Your task to perform on an android device: Open the Decathlon app and compare the price, style, and features of the Men Running shoes run 100- grey  and the White Mayze Thrifted Women's Sneakers side-by-side.
Image 0: 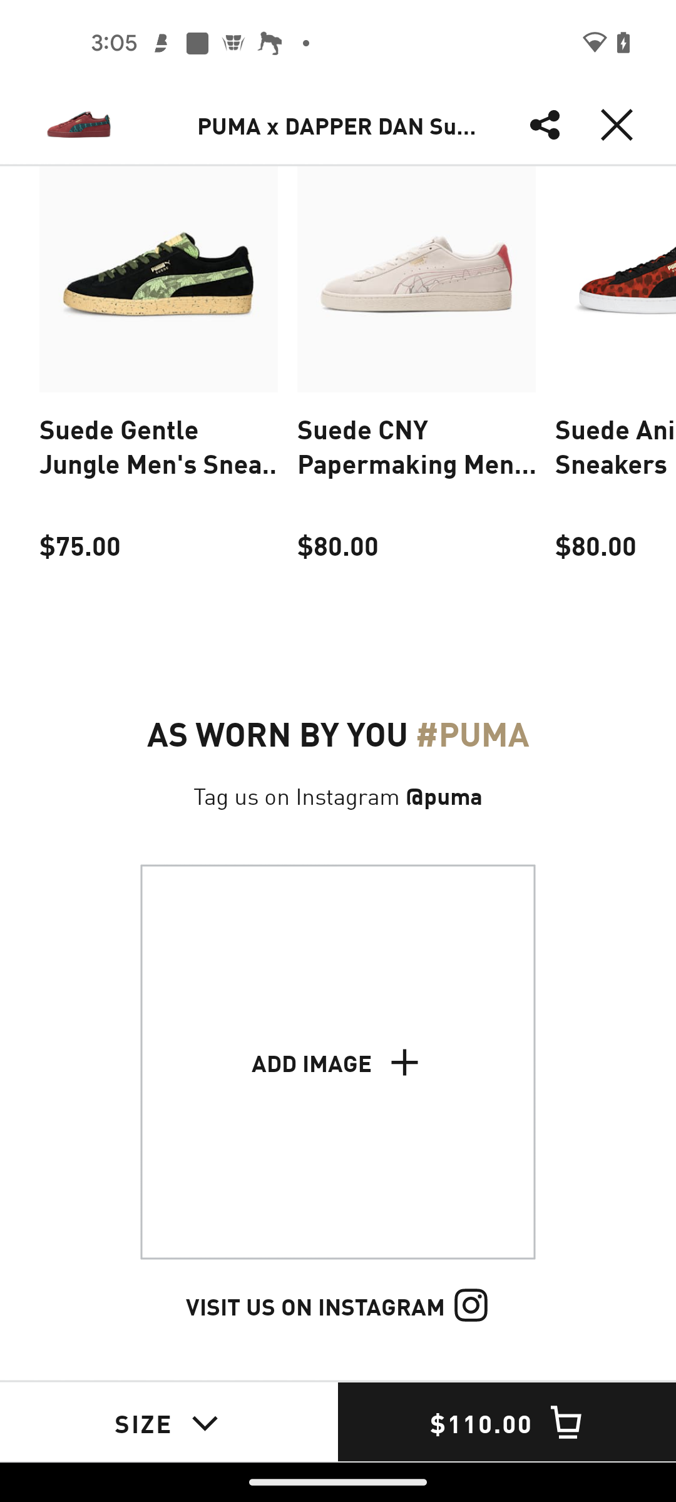
open  Decathlon app
Step 0: open app "Decathlon"
Image 1: 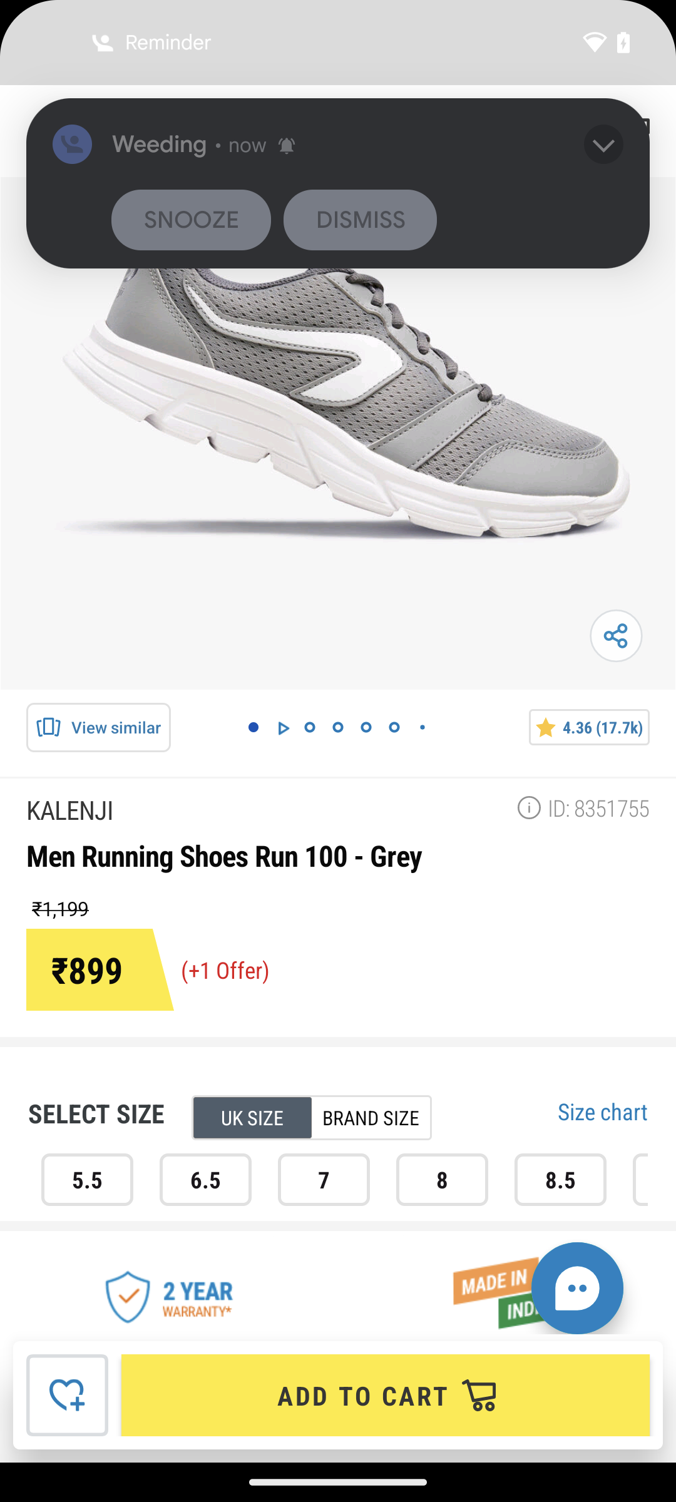
swipe up to view the compare option 
Step 1: scroll down
Image 2: 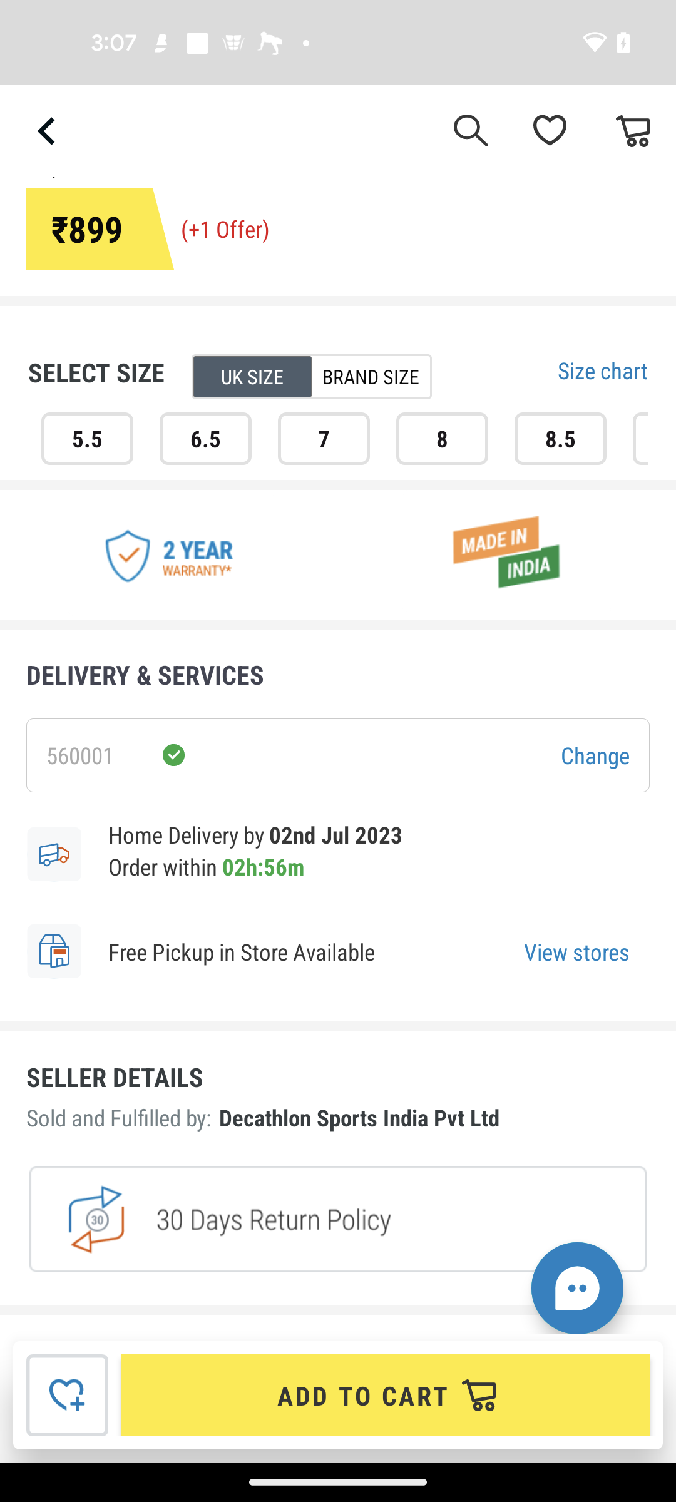
swipe up to view the compare option 
Step 2: scroll down
Image 3: 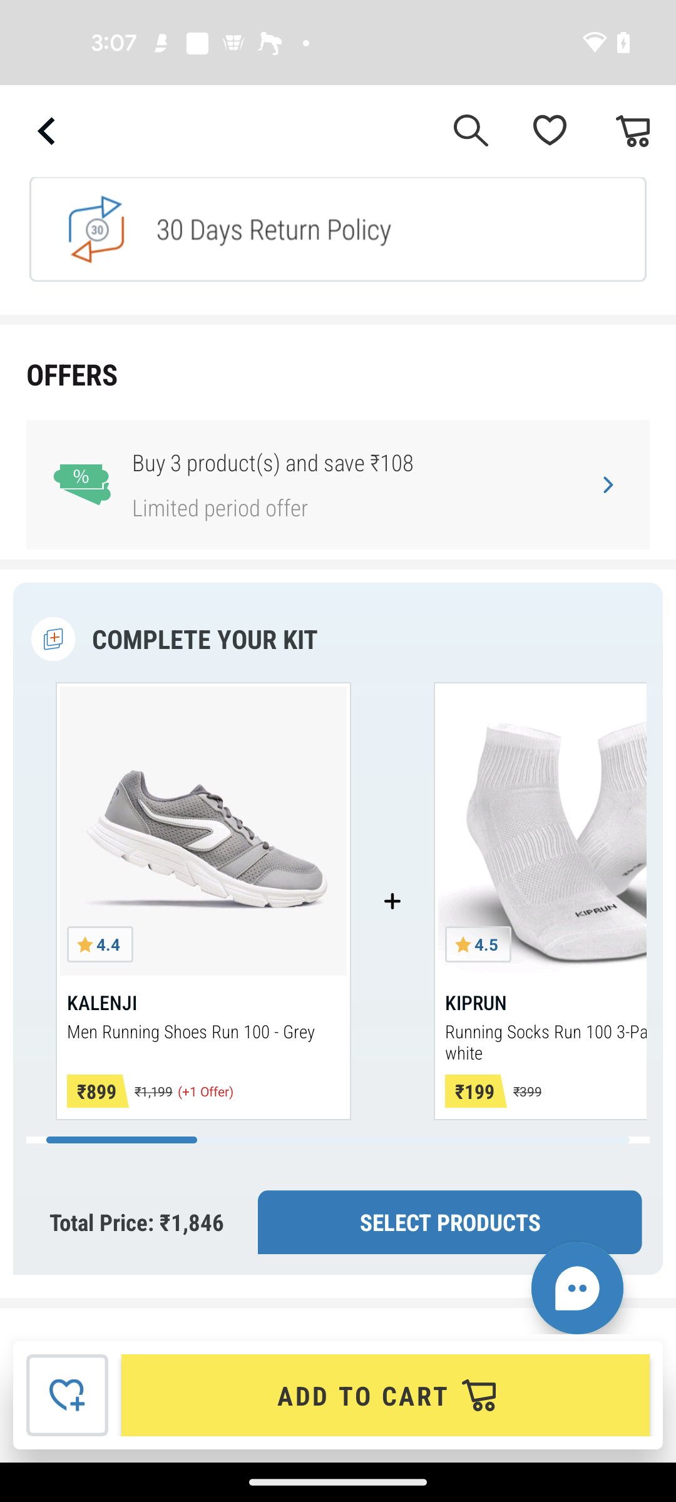
swipe up to view the compare option 
Step 3: scroll down
Image 4: 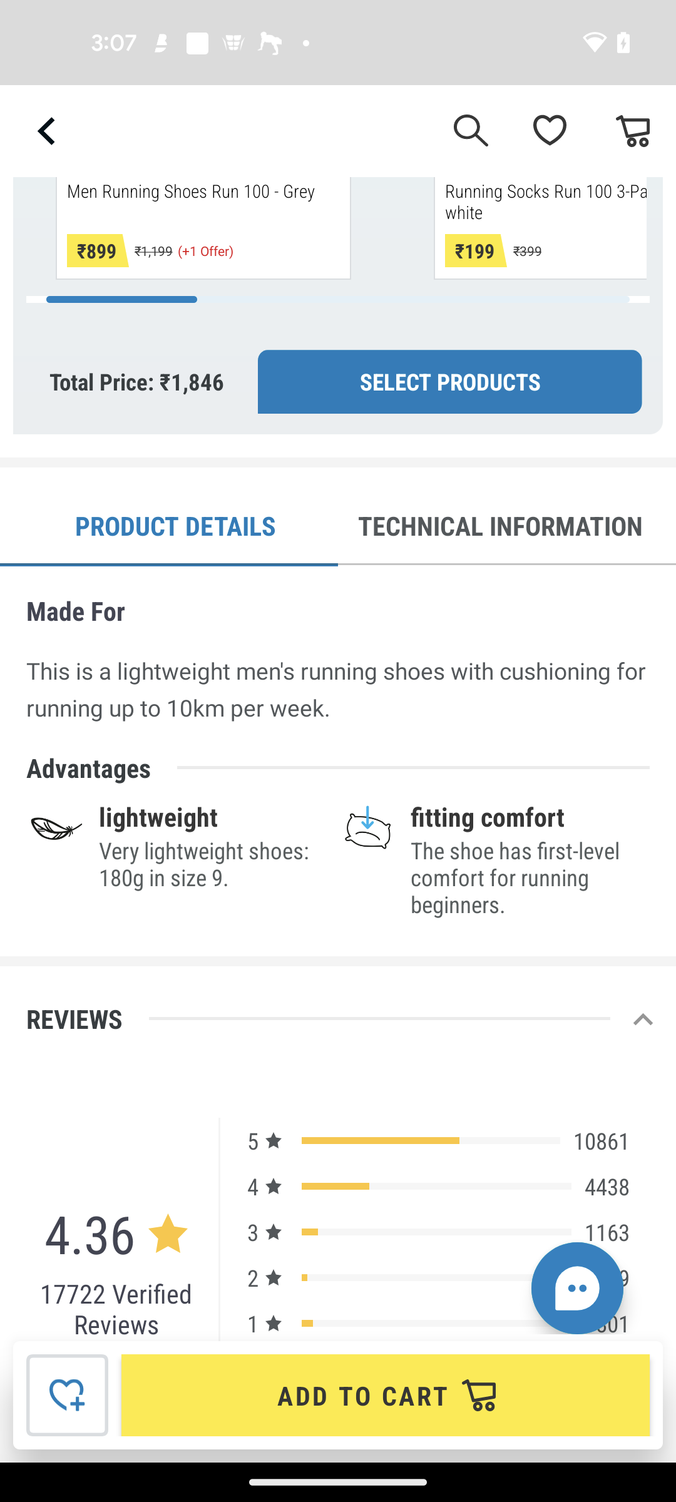
swipe up to view the compare option 
Step 4: scroll down
Image 5: 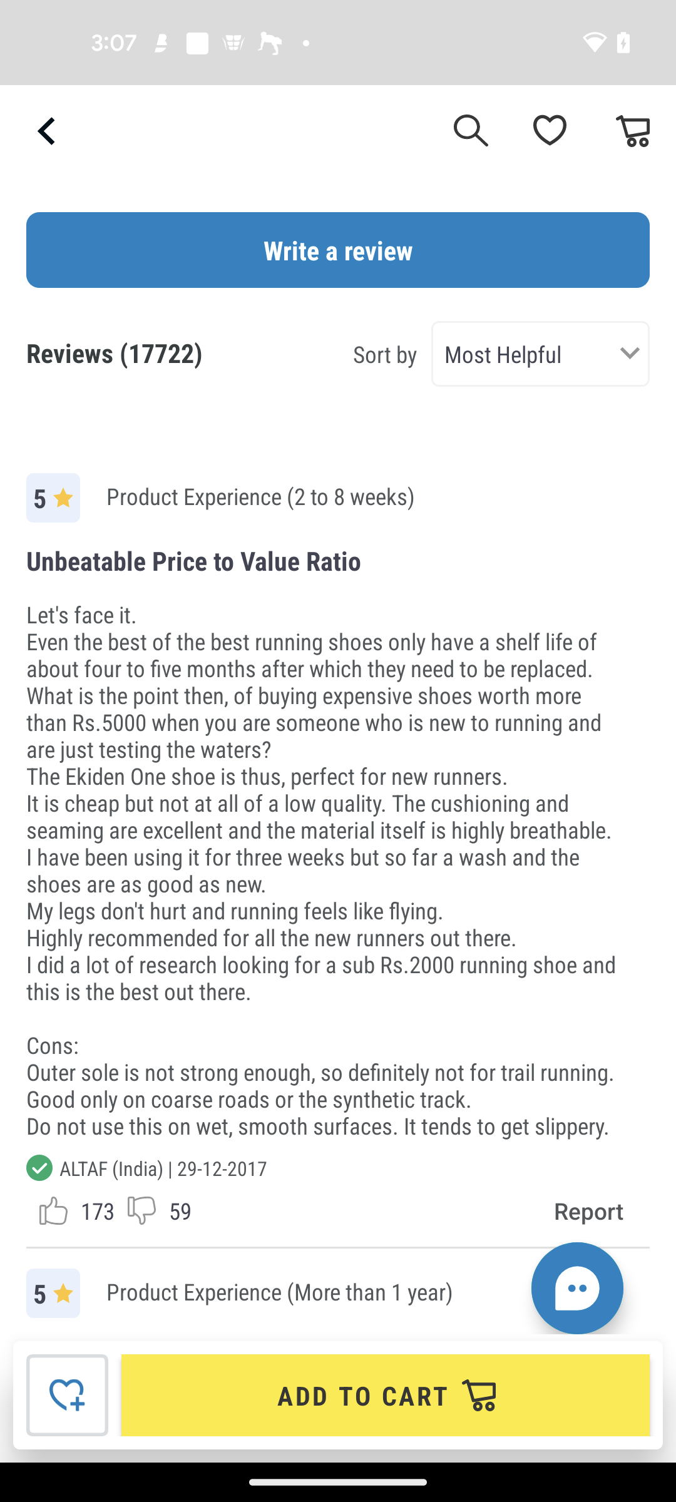
swipe up to view the compare option 
Step 5: scroll down
Image 6: 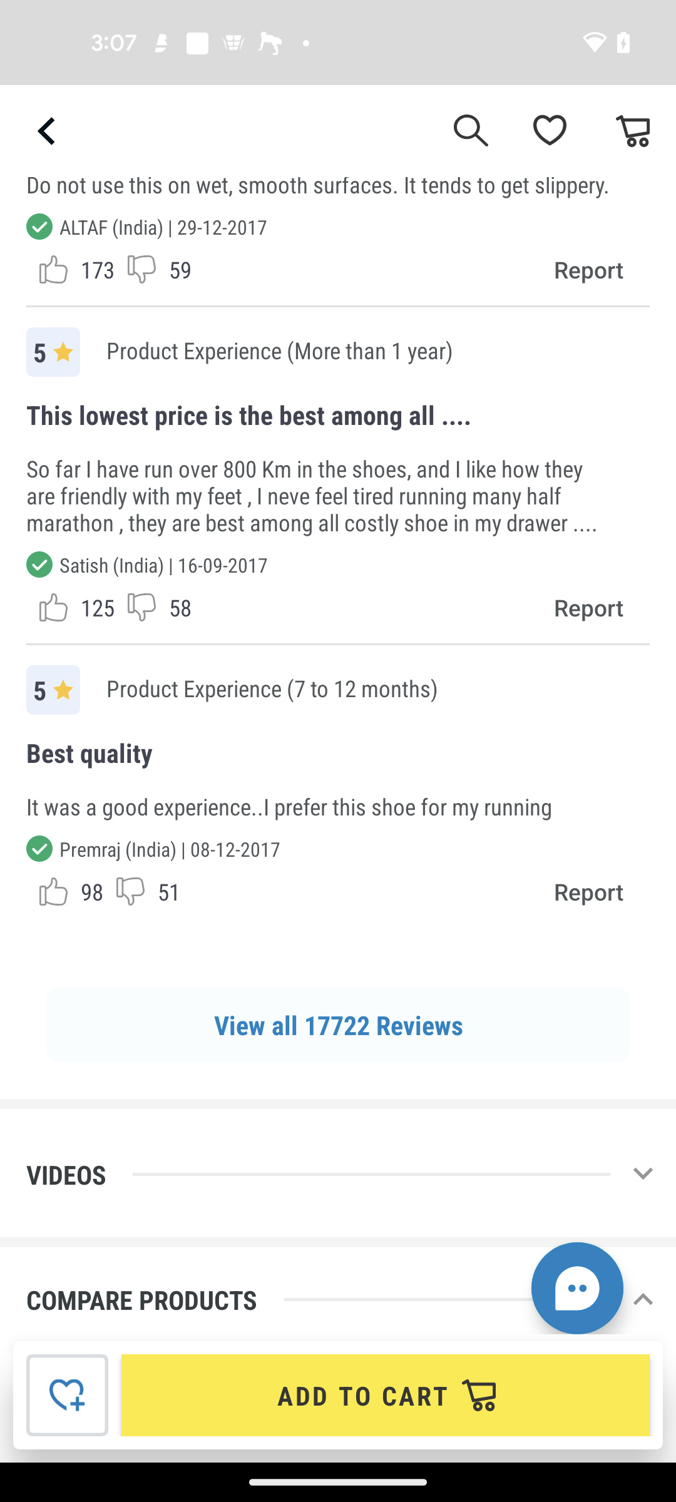
swipe up to view the compare option 
Step 6: scroll down
Image 7: 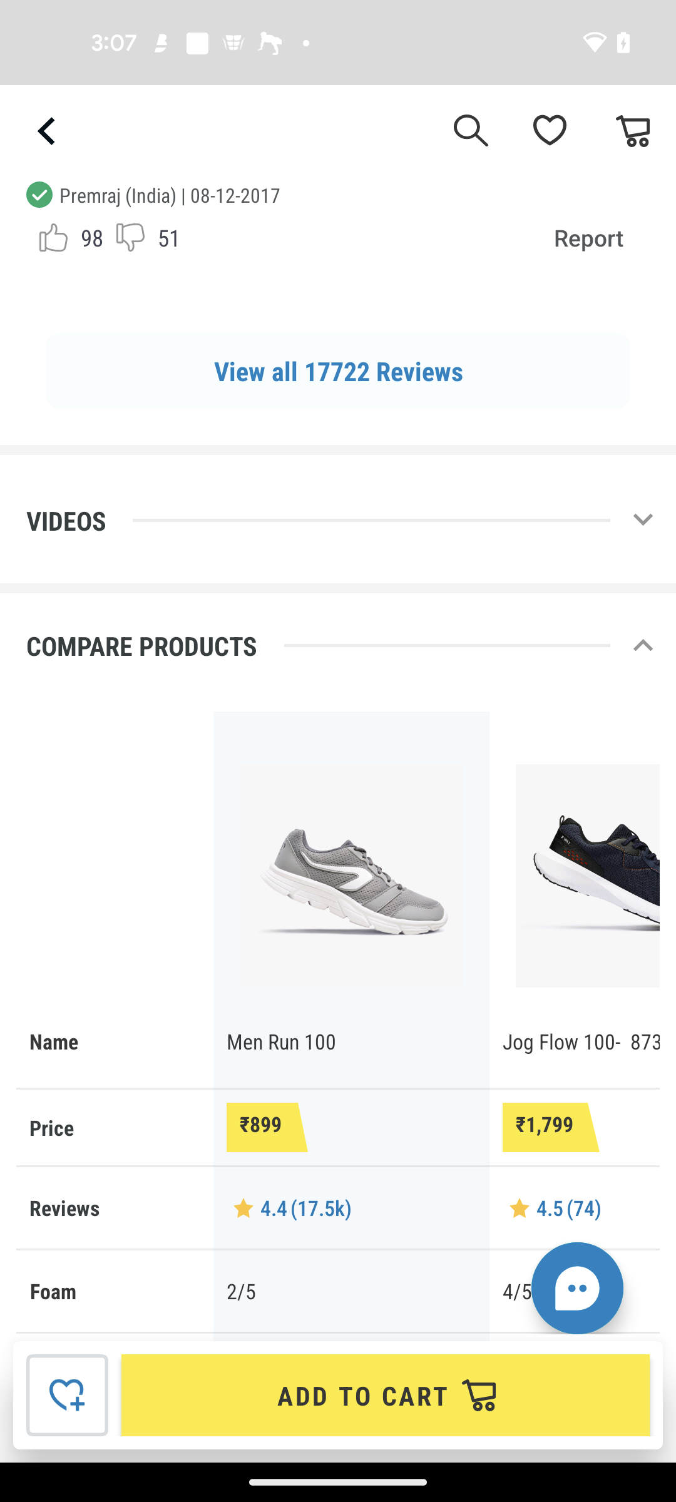
swipe up to view the compare option 
Step 7: scroll down